Your task to perform on an android device: Open the Google Tasks app, click on the task "Calculate working capital turnover" from the list "Steps for Sale Analysis Process,", and mark it as complete.
Image 0: 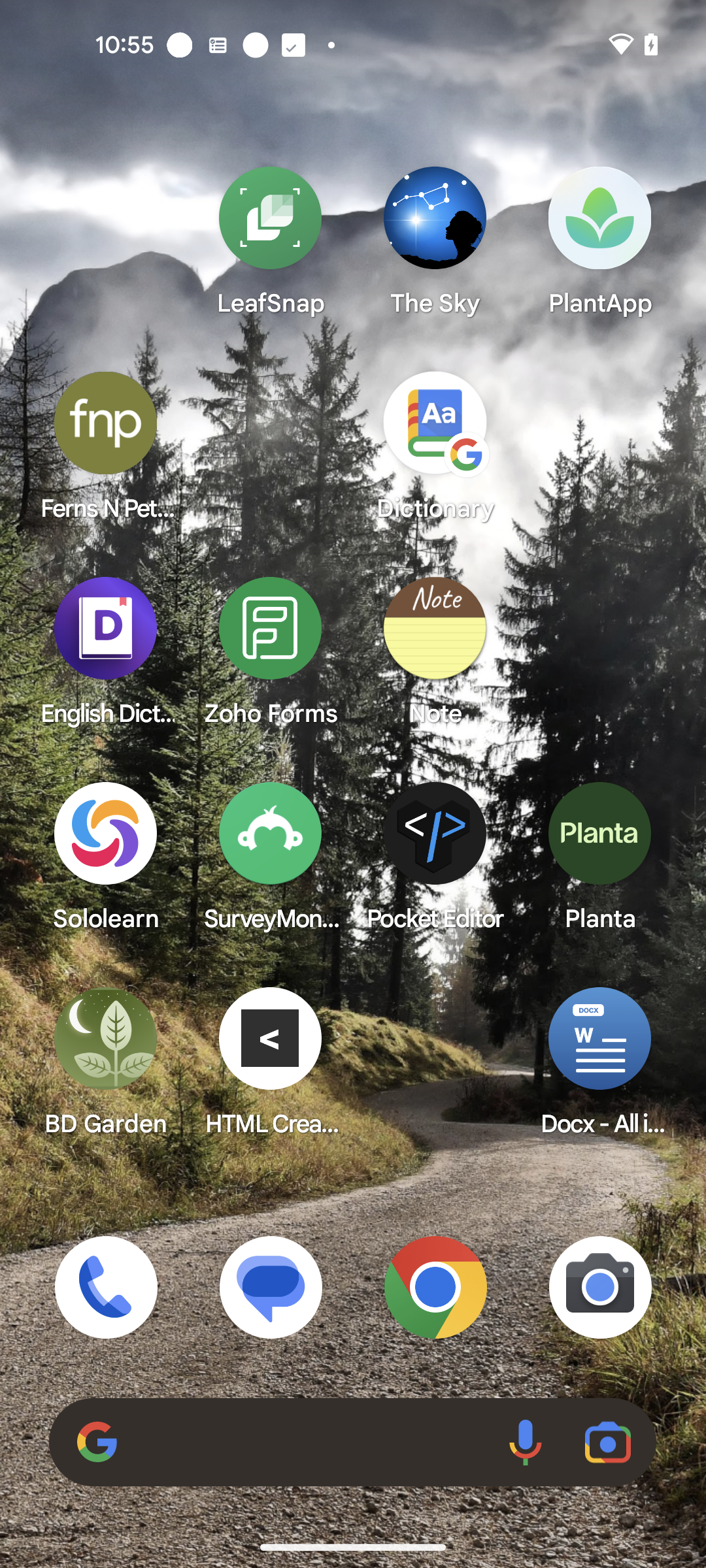
Open the google tasks app.
Step 0: open app "Tasks"
Image 2: 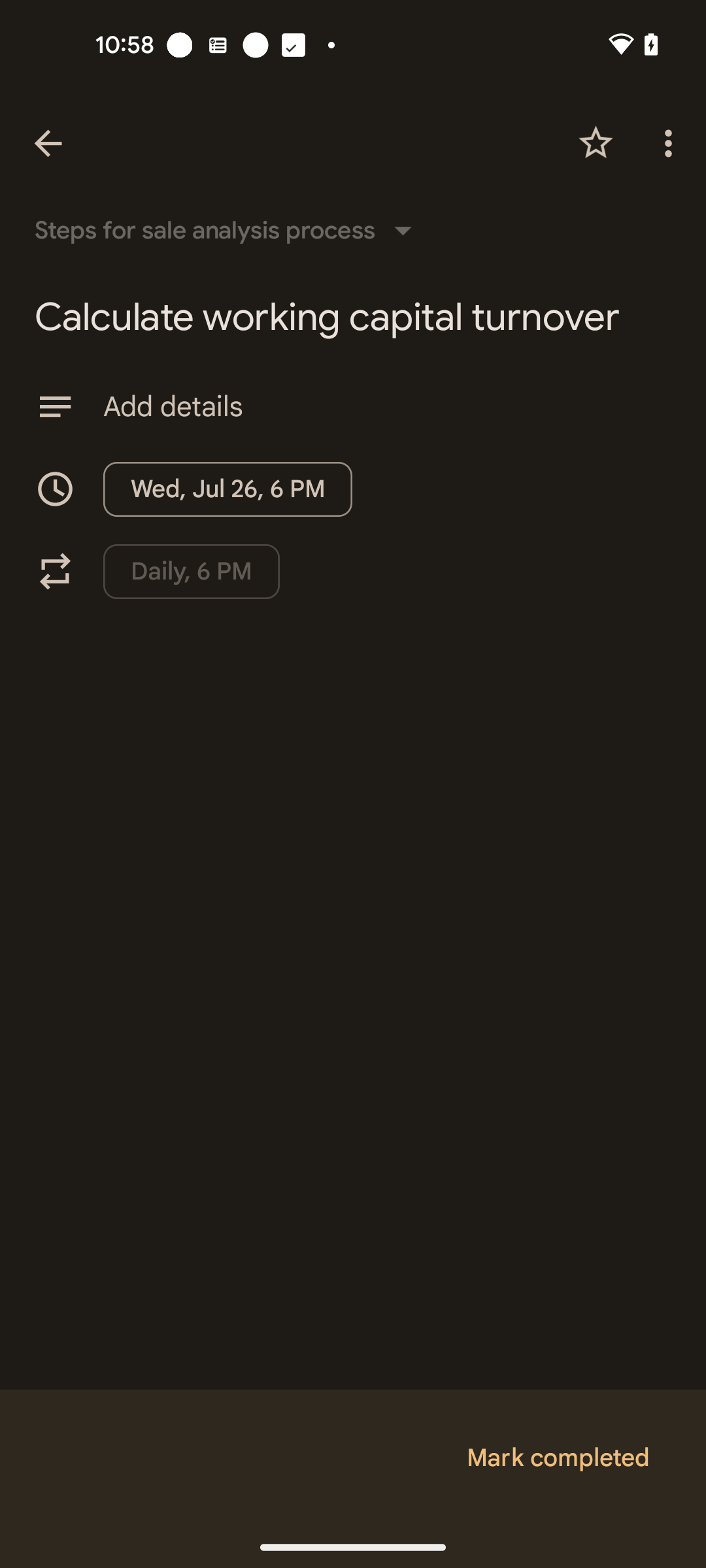
Click on the "Mark Completed" at the bottom of the screen.
Step 2: click (558, 1458)
Image 3: 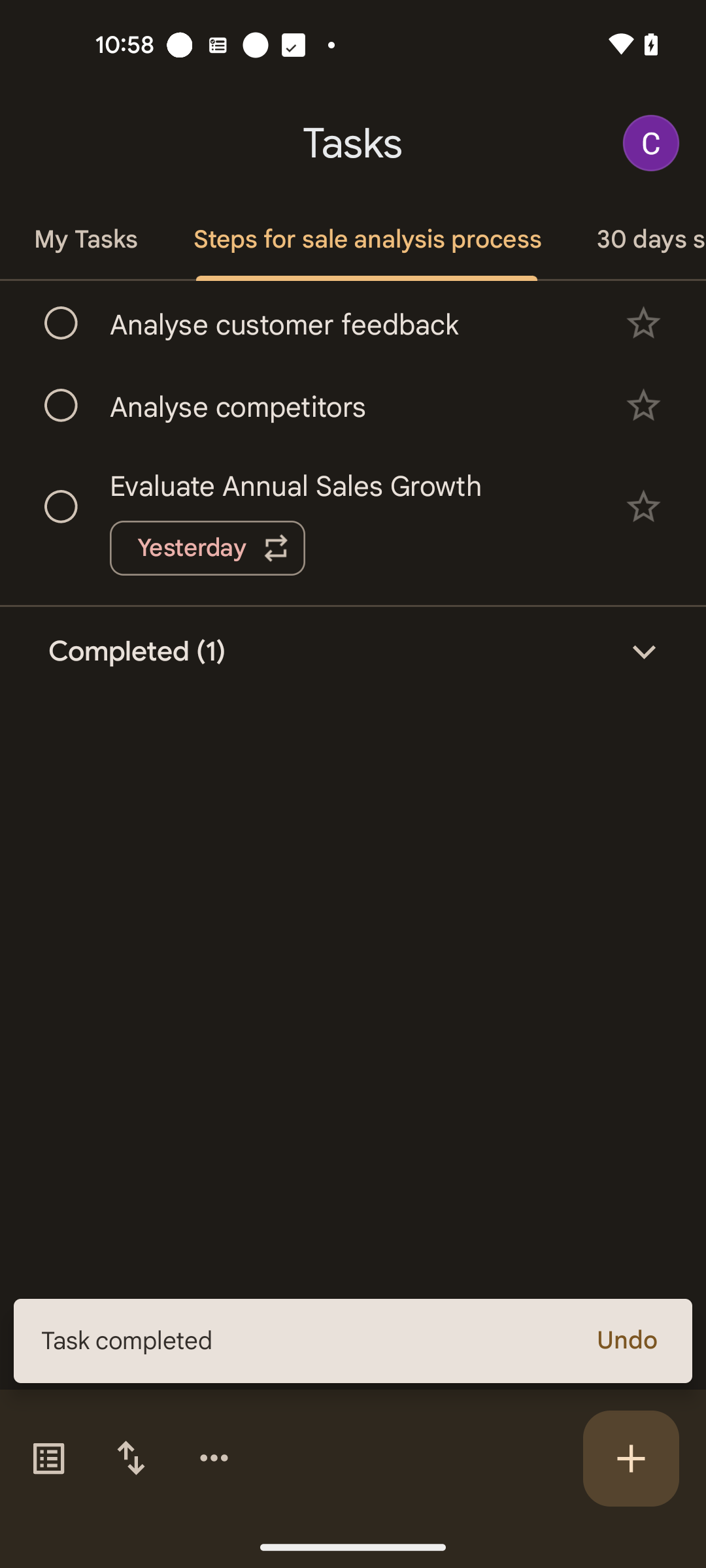
Click on the "completed"
Step 3: click (640, 657)